Your task to perform on an android device: I want to add the Rockrider City Cycle Btwin My bike to my cart, so add this bicycle to my cart in the Decathlon app.
Image 0: 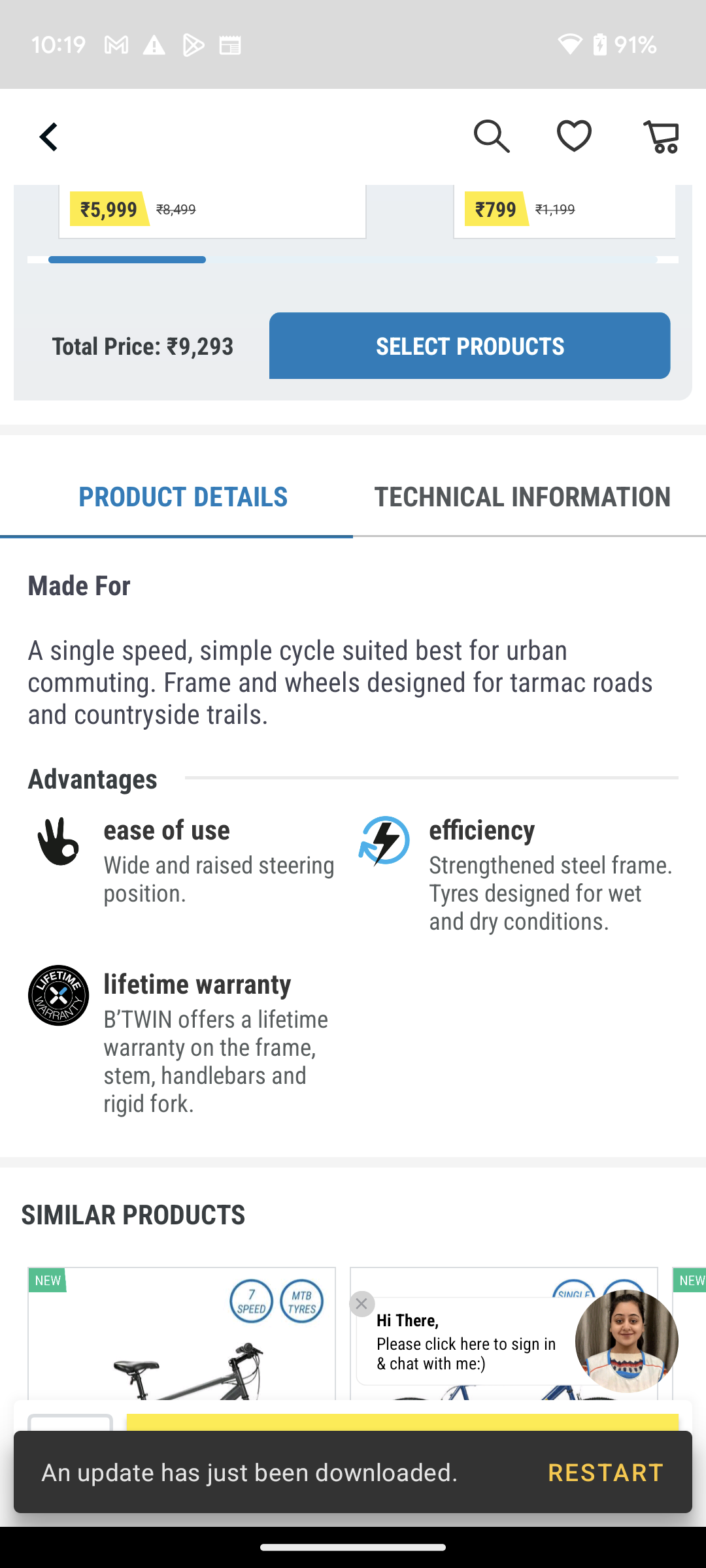
Click on the Select Products option to add bicycle to my cart.
Step 0: click (470, 345)
Image 1: 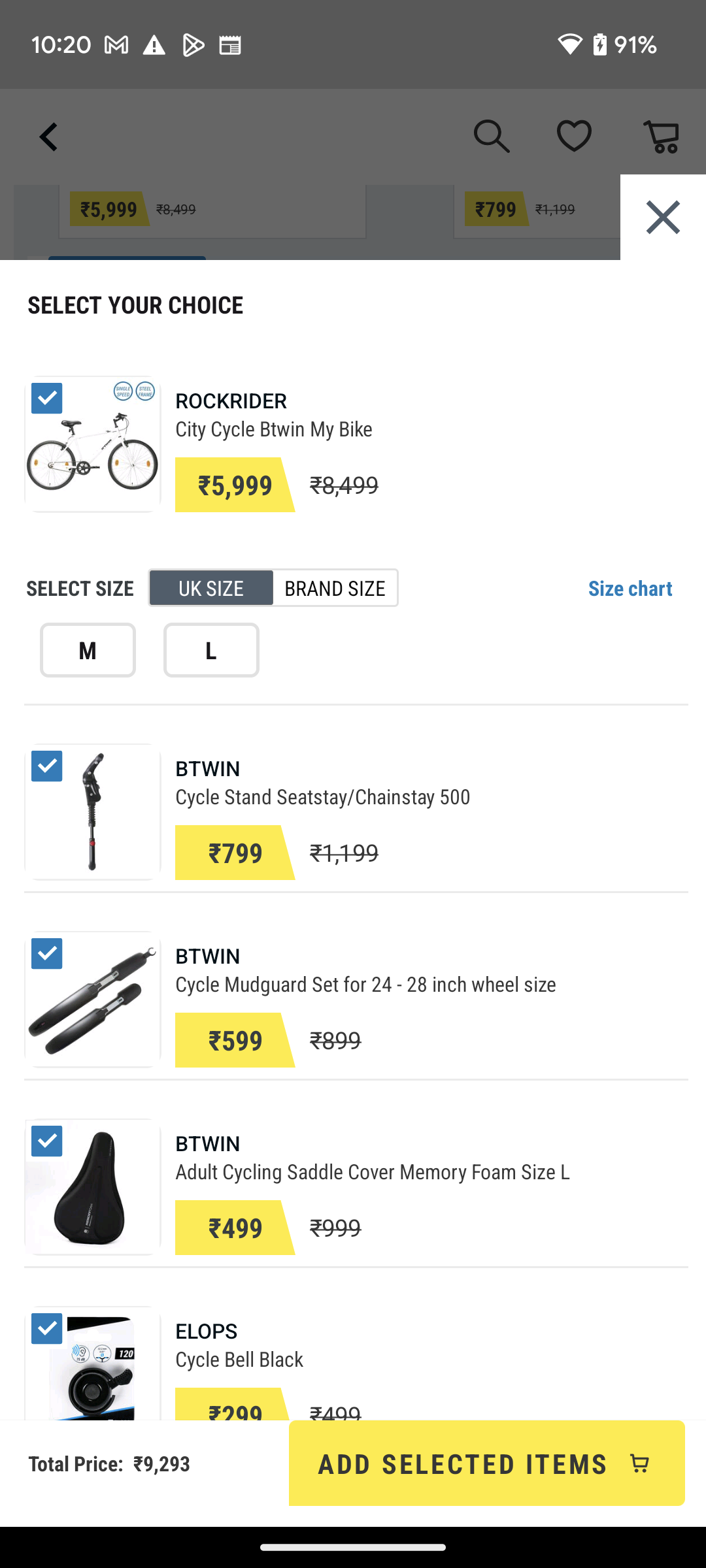
Click on the Add Selected Items at the bottom right corner of the screen to add bicycle to my cart.
Step 1: click (486, 1463)
Image 3: 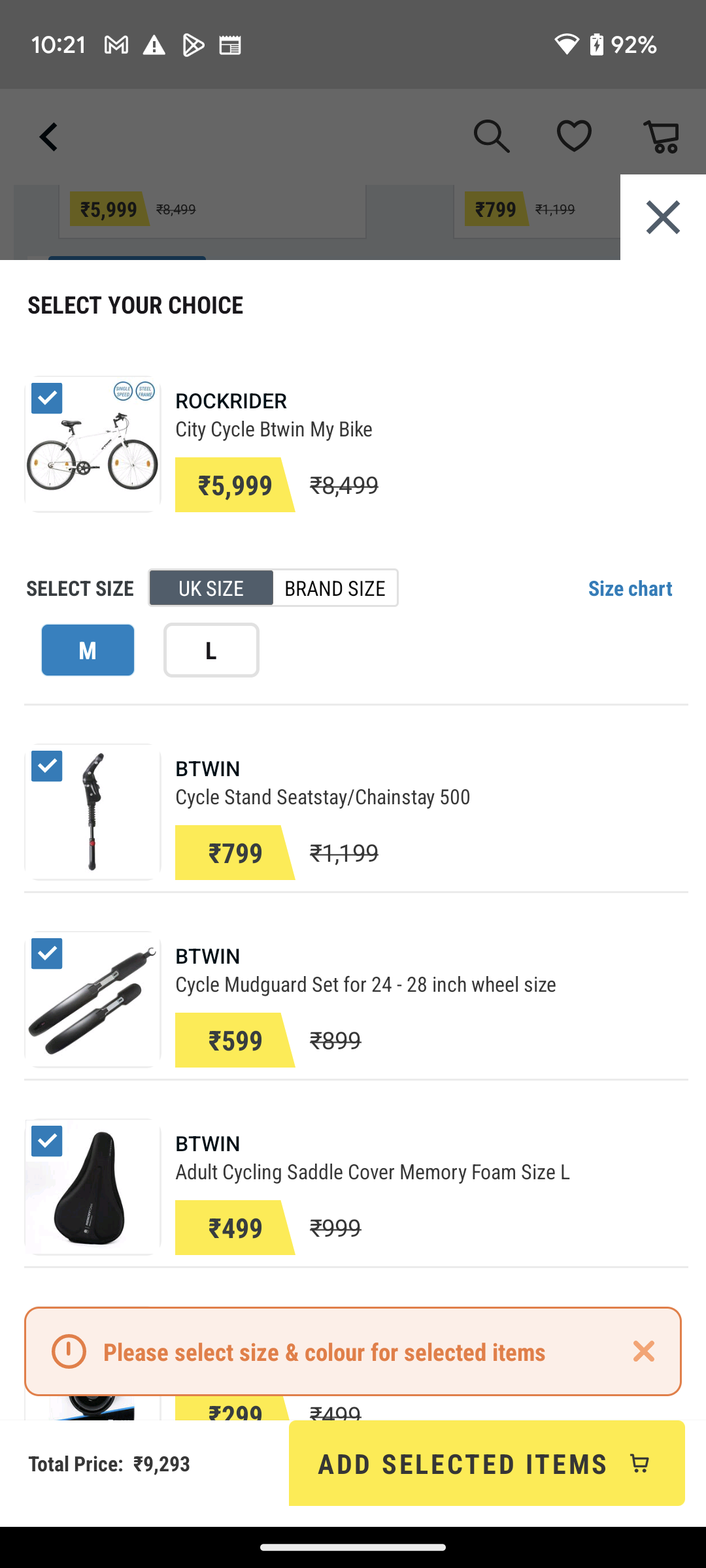
Click on the Add Selected Items at the bottom right corner of the screen to add bicycle to my cart
Step 3: click (486, 1463)